Your task to perform on an android device: I want to open the 'The War of the Worlds ' book.
Image 0: 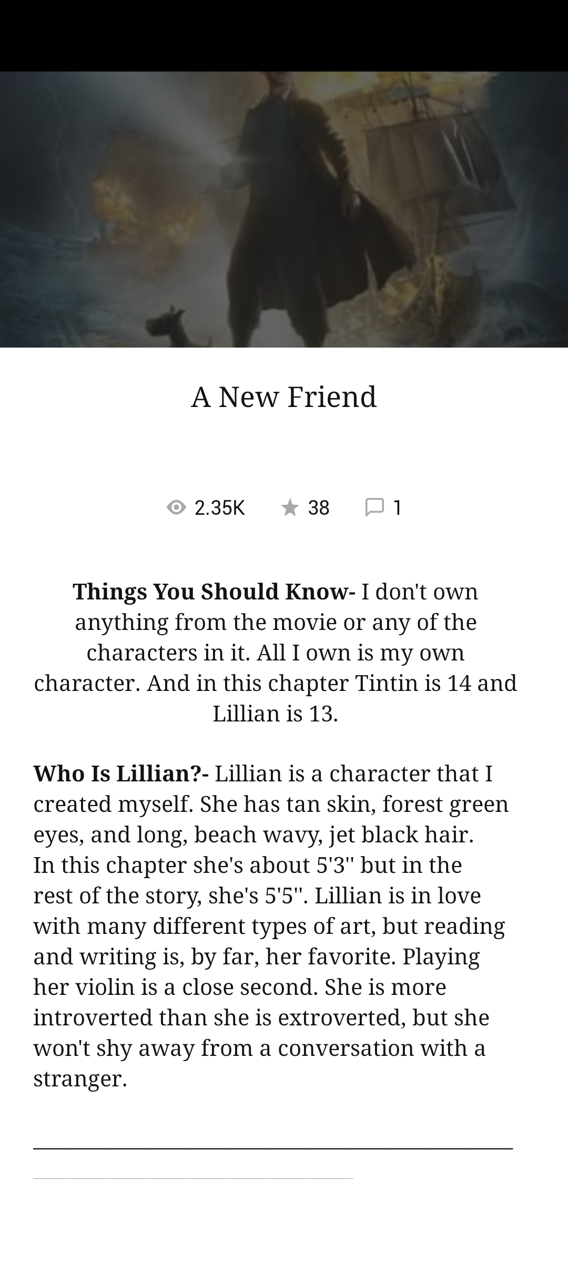
Go back to the previous page
Step 0: press back button
Image 1: 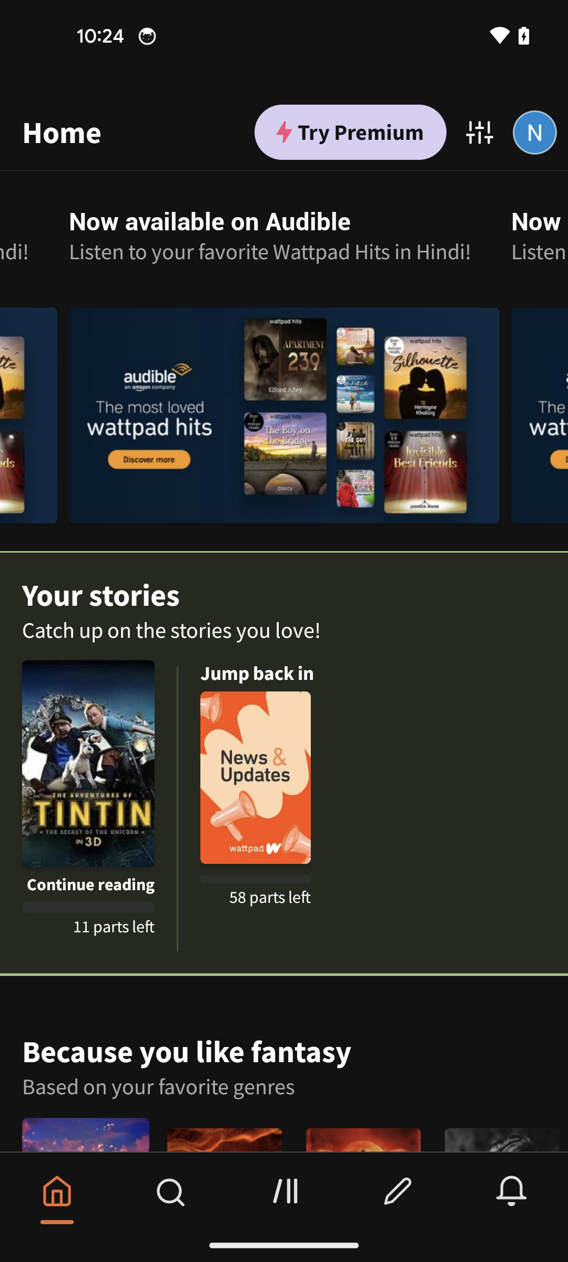
Tap on the search icon at the bottom of the screen
Step 1: click (170, 1190)
Image 2: 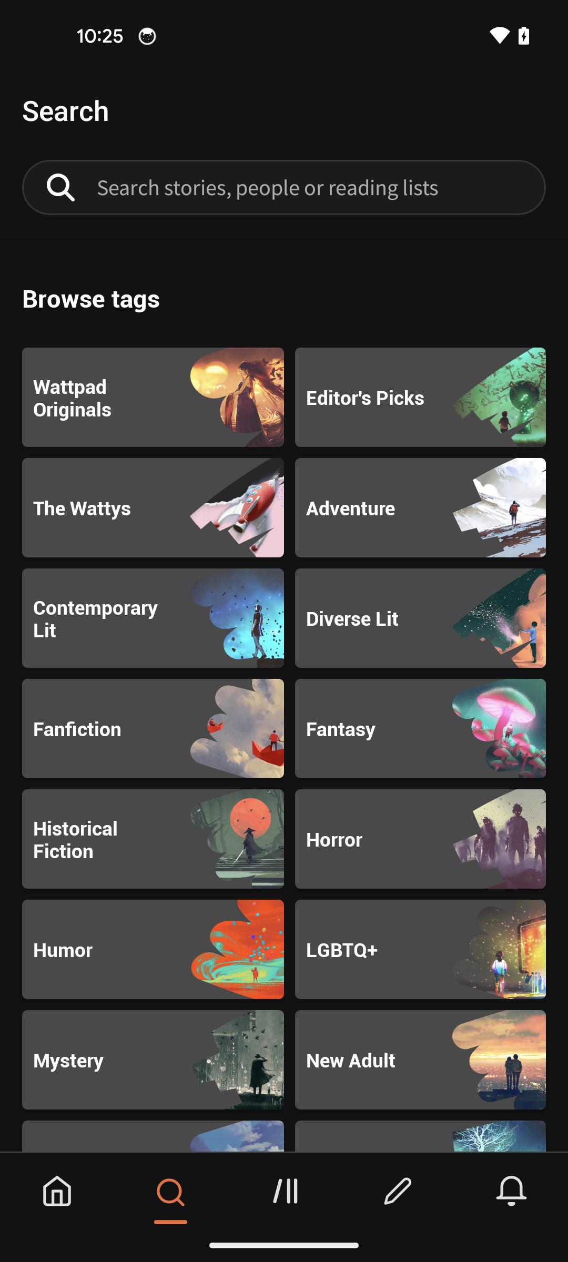
Tap on the search bar at the top of the screen
Step 2: click (310, 187)
Image 3: 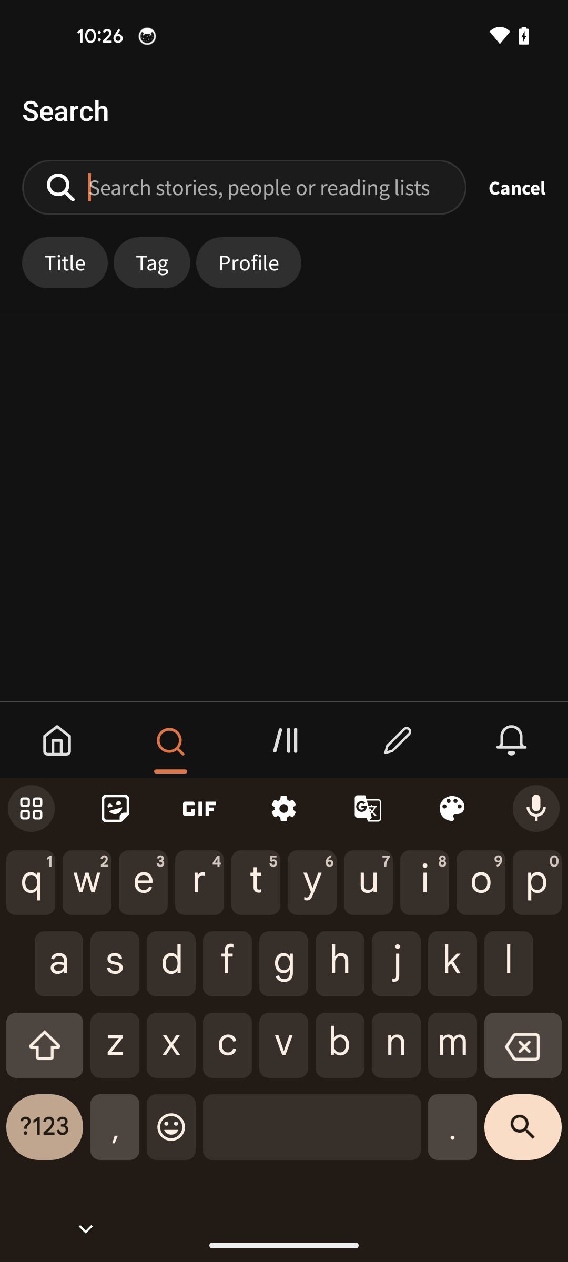
Search for the 'The War of the Worlds' book
Step 3: type "The War of the Worlds"
Image 4: 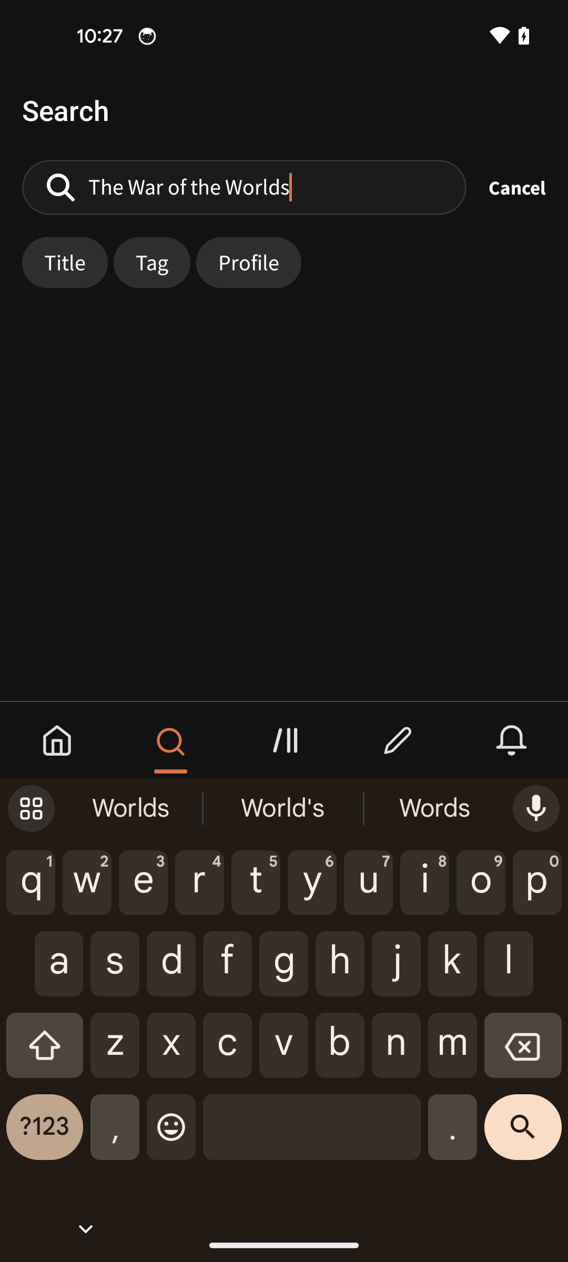
Tap on the search button
Step 4: click (523, 1135)
Image 5: 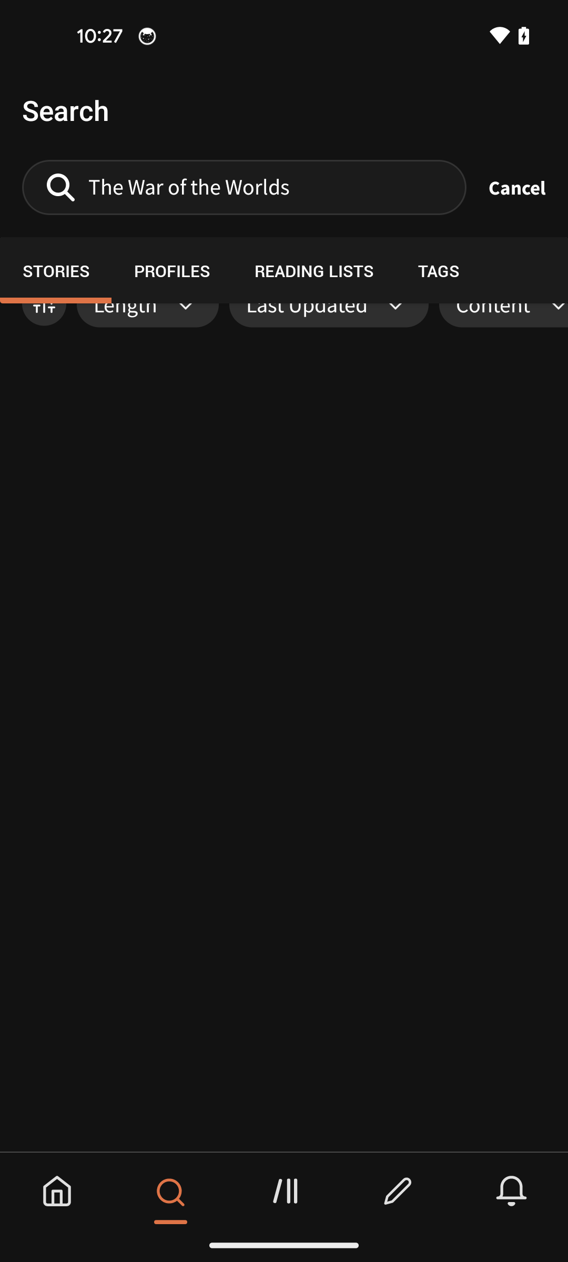
Tap on the search button
Step 5: wait
Image 6: 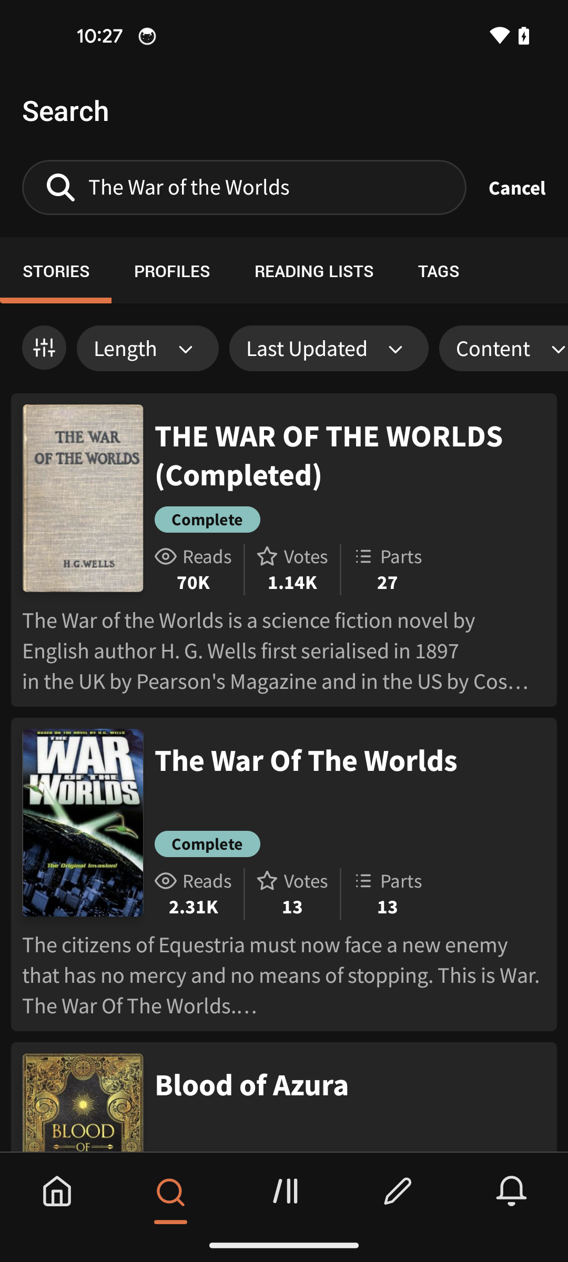
Tap on the first search result
Step 6: click (350, 455)
Image 7: 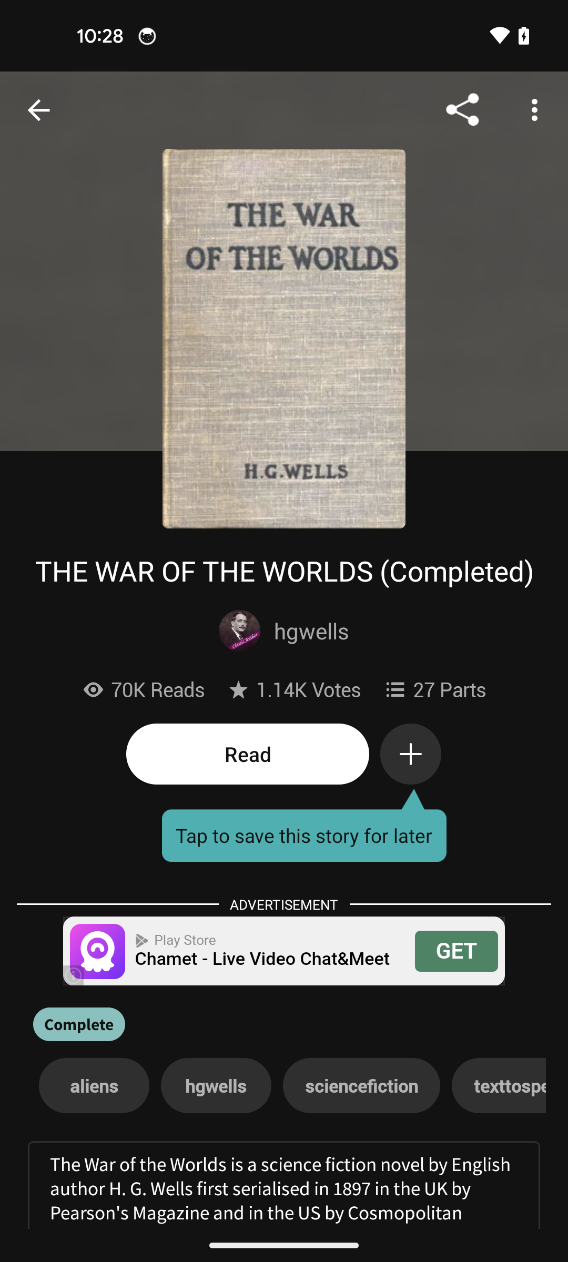
Tap on the 'The War of the Worlds' book
Step 7: click (284, 339)